Your task to perform on an android device: I want to view Oats so that I can have them for breakfast.
Image 1: 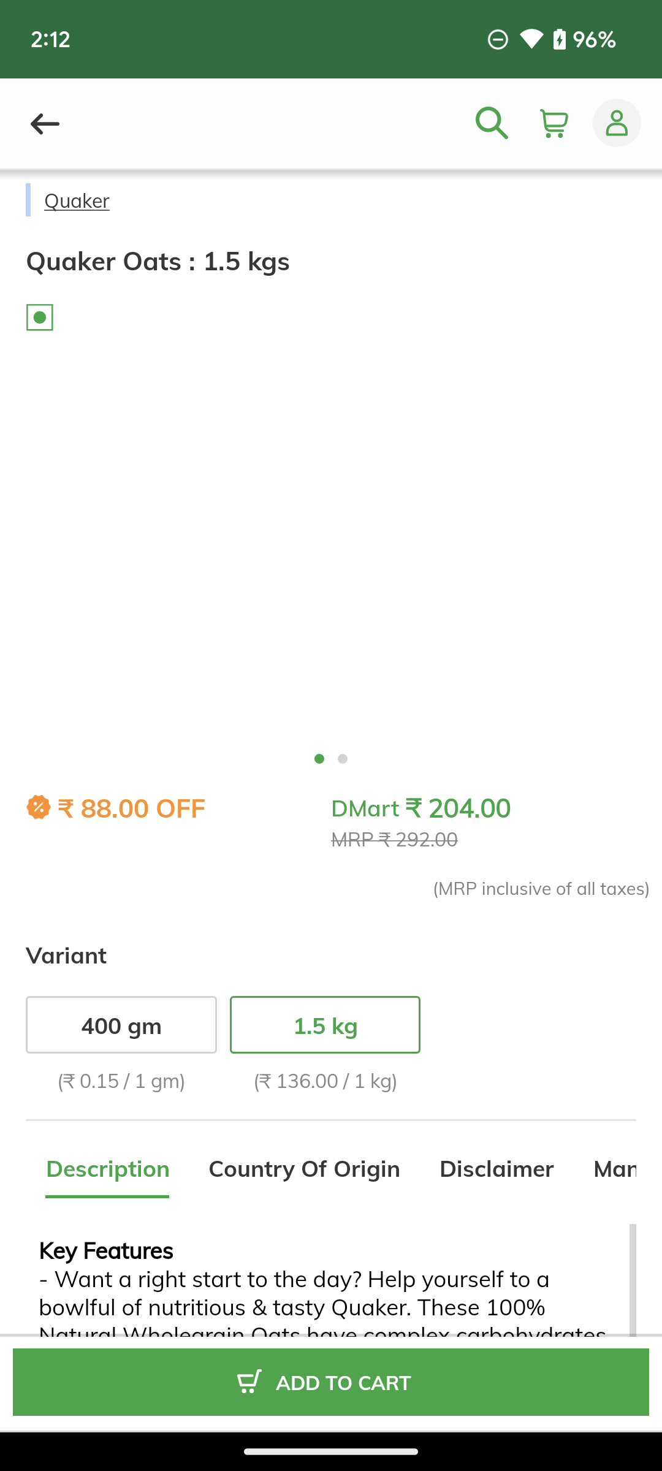
Click on the Quaker Oats on the screen.
Step 1: wait